Your task to perform on an android device: Create a new contact for my friend Natalie on the Easy Dialer app. In her contact information, add her first name, Natalie, last name, Larson, phone number, 31105551234, and email address, natalie.larson1998@gmail.com.
Image 0: 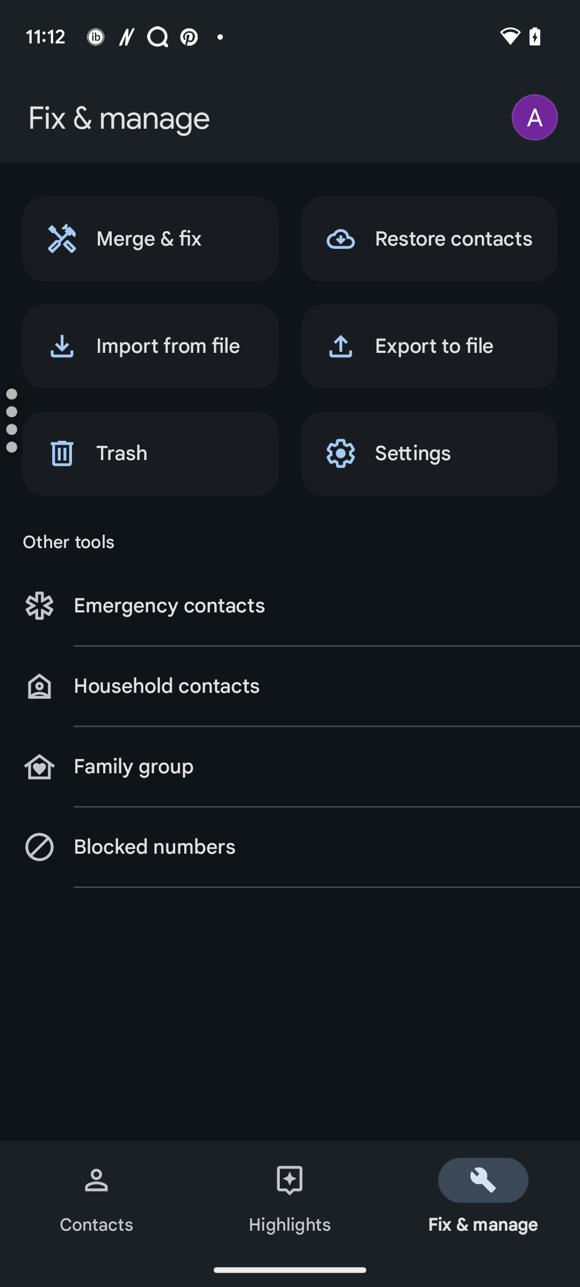
Go back to the previous page.
Step 0: press back button
Image 1: 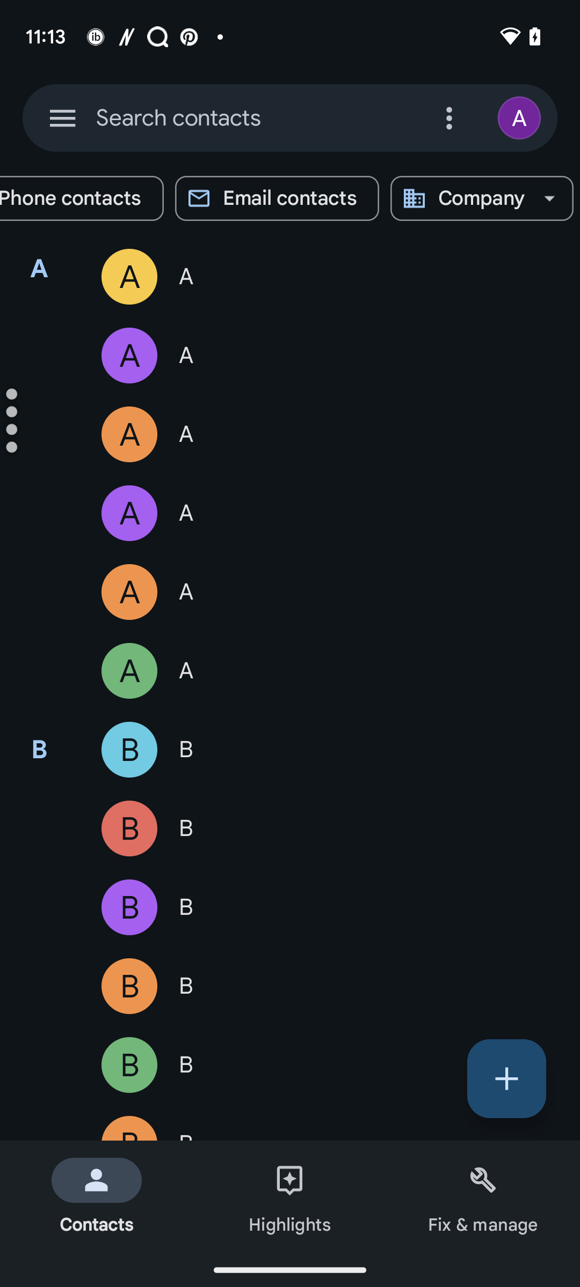
Go back to the previous page.
Step 1: press back button
Image 2: 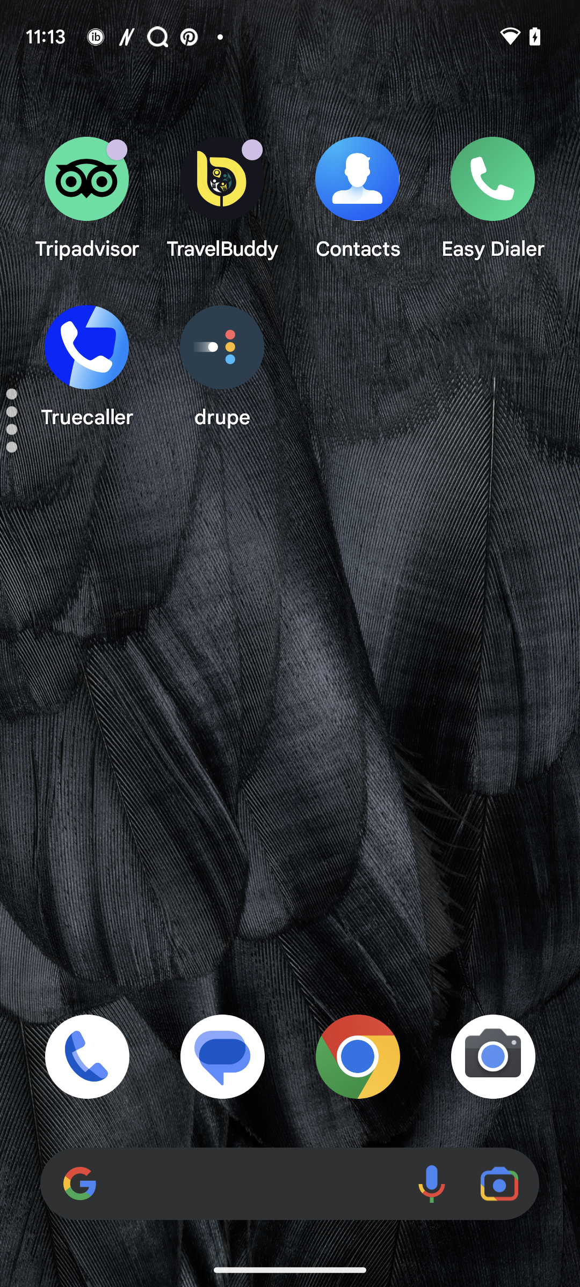
Open the Easy Dialer app.
Step 2: open app "Easy Dialer"
Image 3: 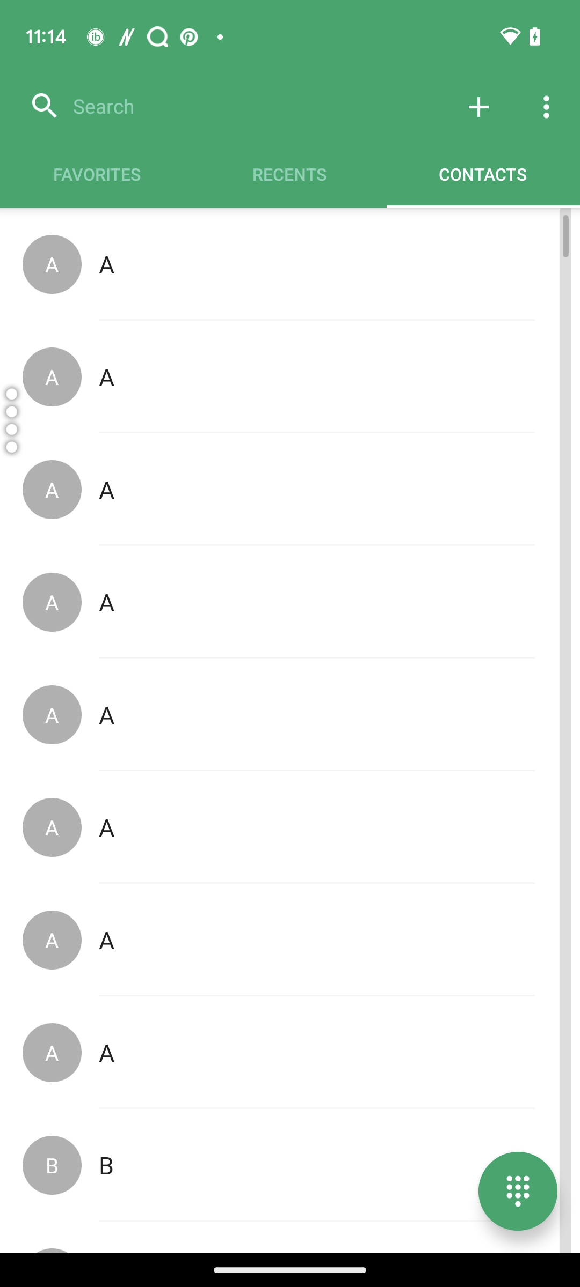
Click on the + icon.
Step 3: click (478, 107)
Image 4: 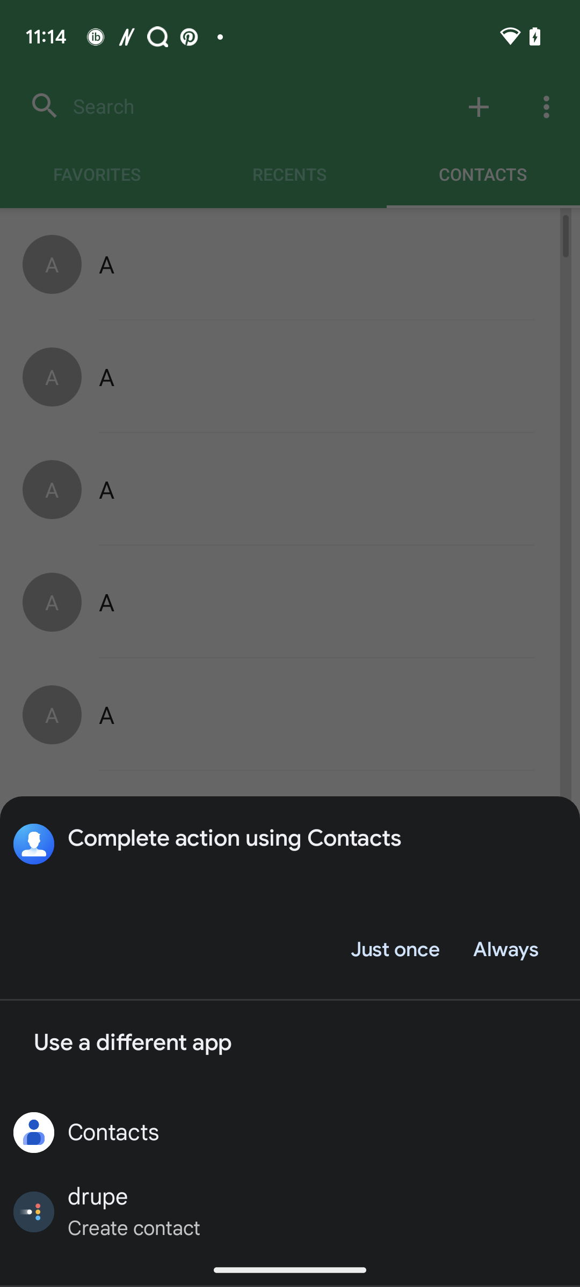
Click on the button Just once.
Step 4: click (394, 949)
Image 5: 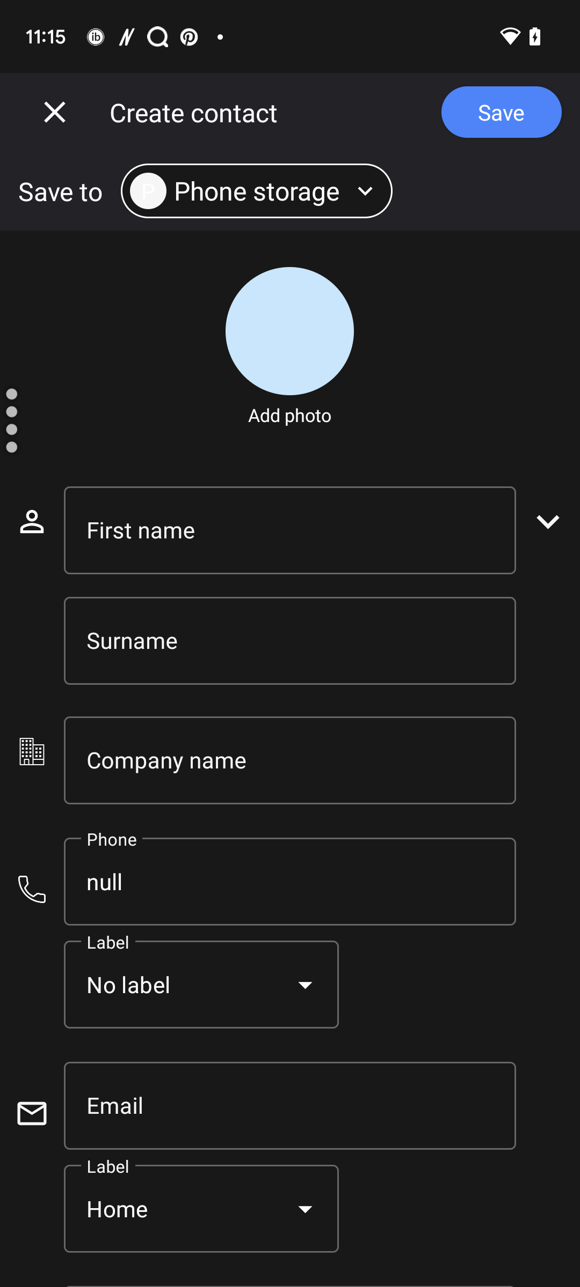
Click on the First Input box.
Step 5: click (289, 530)
Image 6: 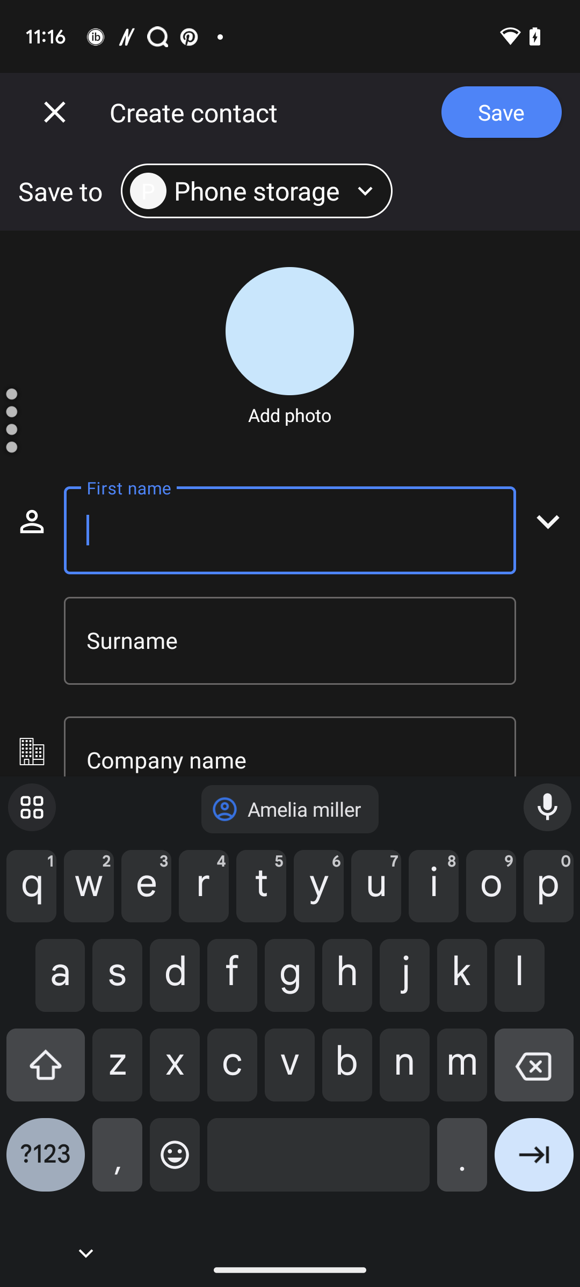
Type Natalie in the First Input box.
Step 6: type "Natalie"
Image 7: 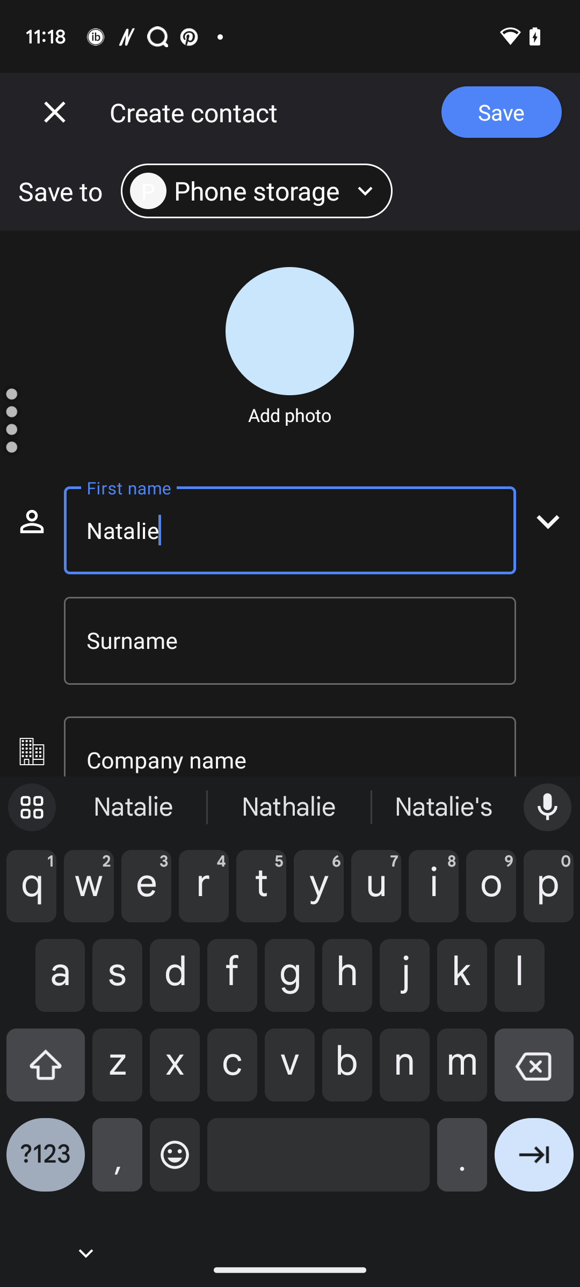
Click on the surname Input box.
Step 7: click (289, 641)
Image 8: 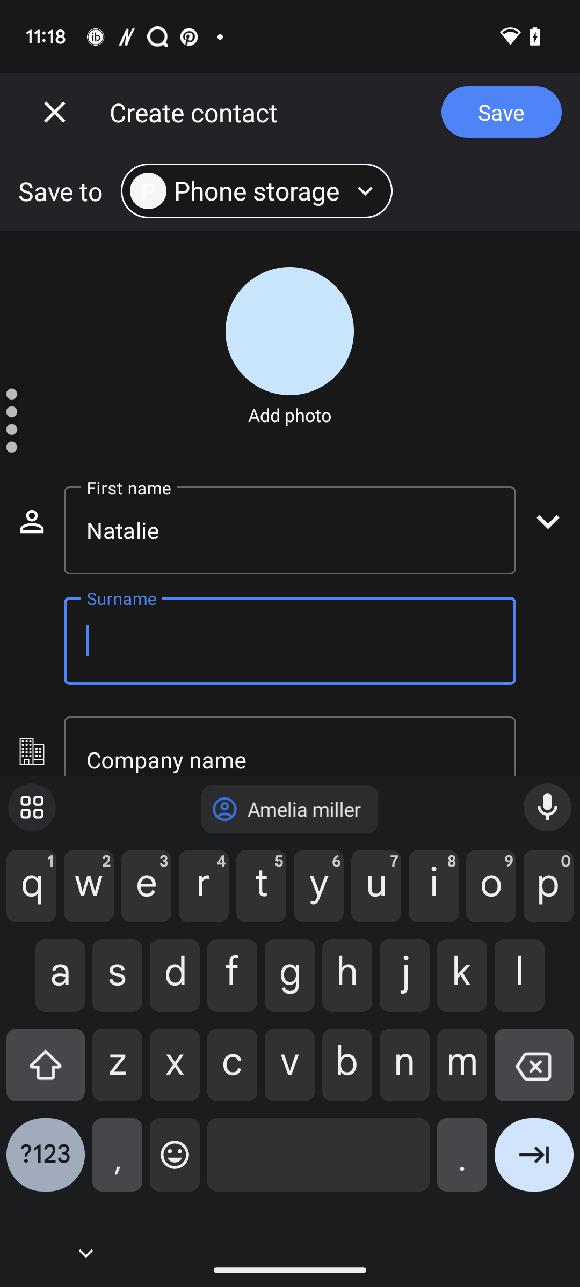
Type Larson in the Surname Input box.
Step 8: type "Larson"
Image 9: 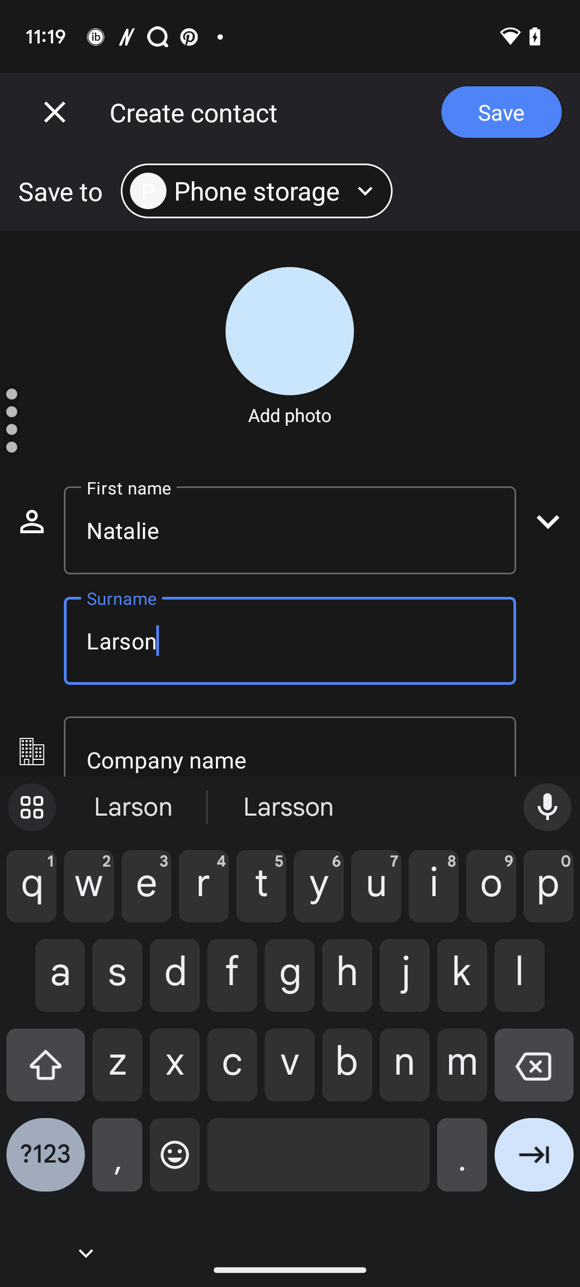
Scroll up
Step 9: scroll down
Image 10: 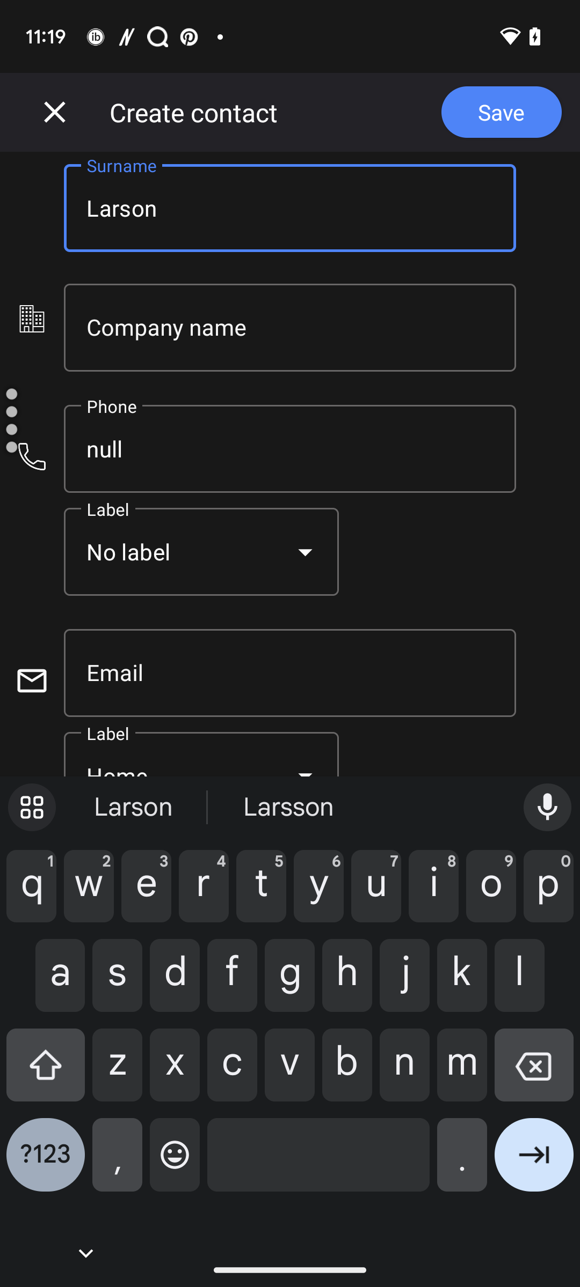
Click on the Phone number input box.
Step 10: click (289, 448)
Image 11: 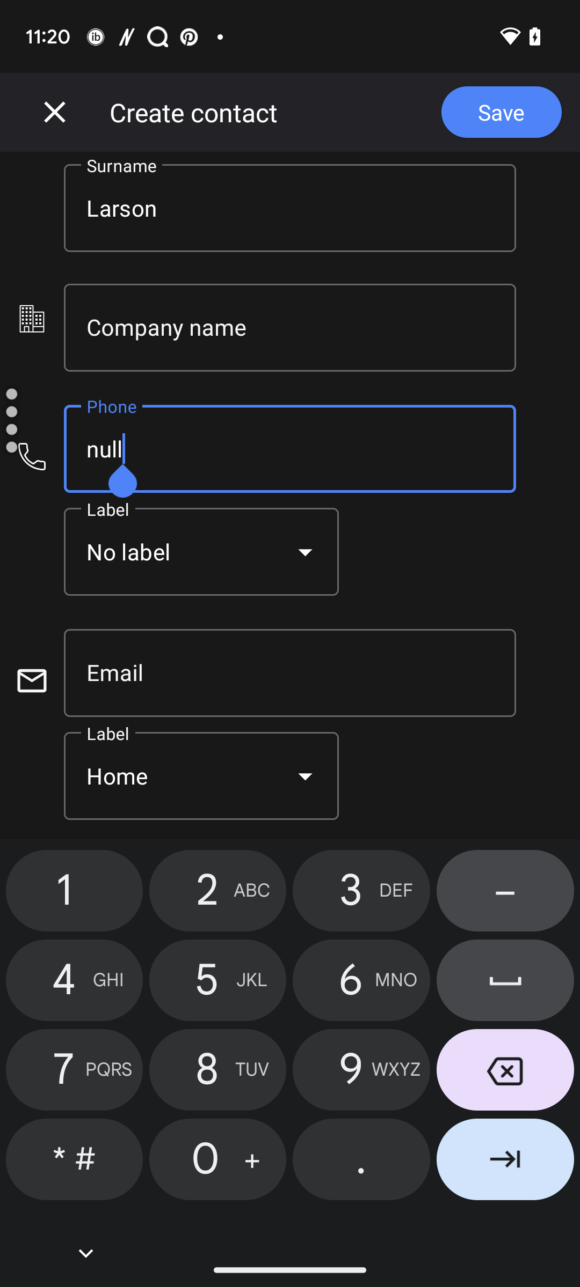
Type Number 31105551234.
Step 11: type "31105551234"
Image 12: 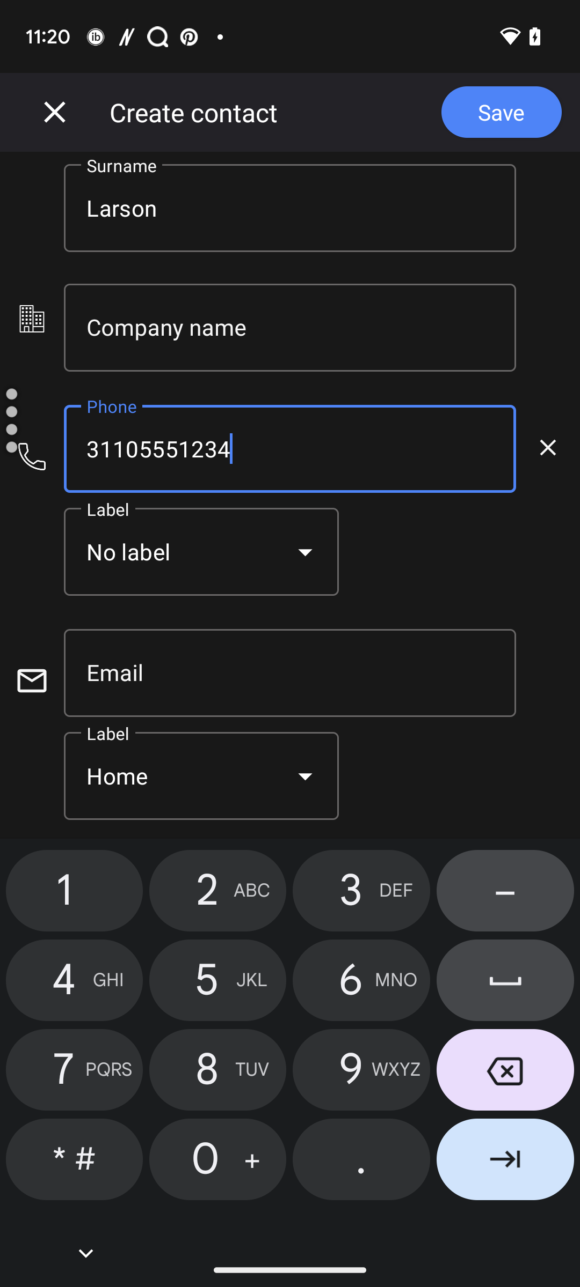
Click on the Email id tab.
Step 12: click (289, 672)
Image 13: 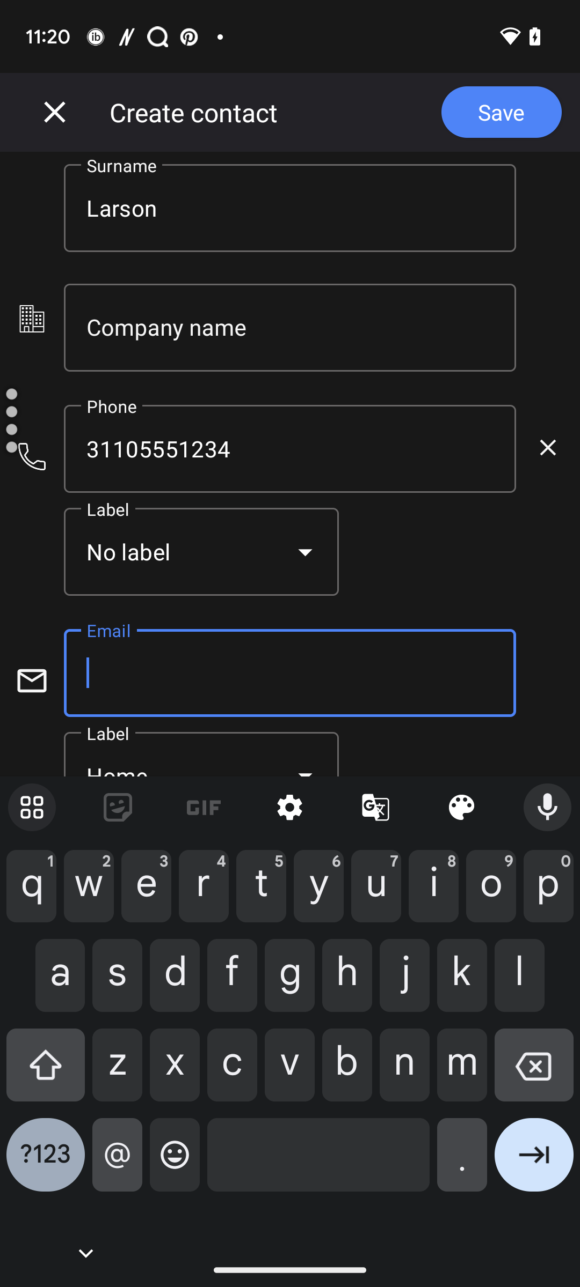
Type Mail id-natalie.larson1998@gmail.com
Step 13: type "natalie.larson1998@gmail.com"
Image 14: 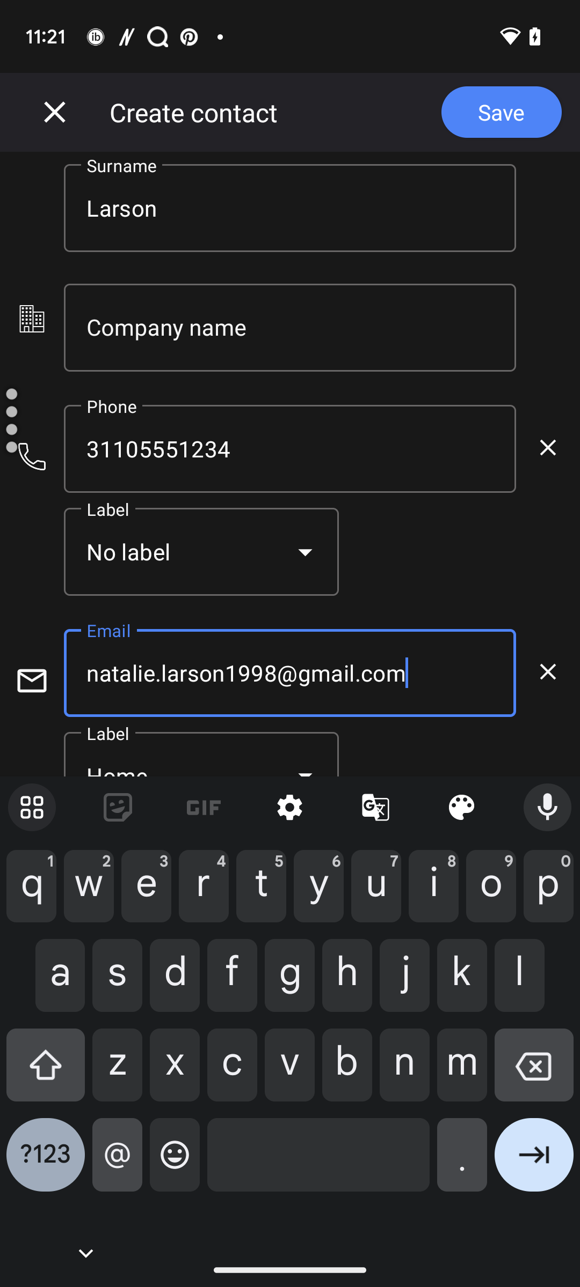
Click on the Save button at the top right corner of the screen.
Step 14: click (502, 112)